Your task to perform on an android device: Read reviews of Xirena women's sabrine dress villa size M in the eBay app
Image 0: 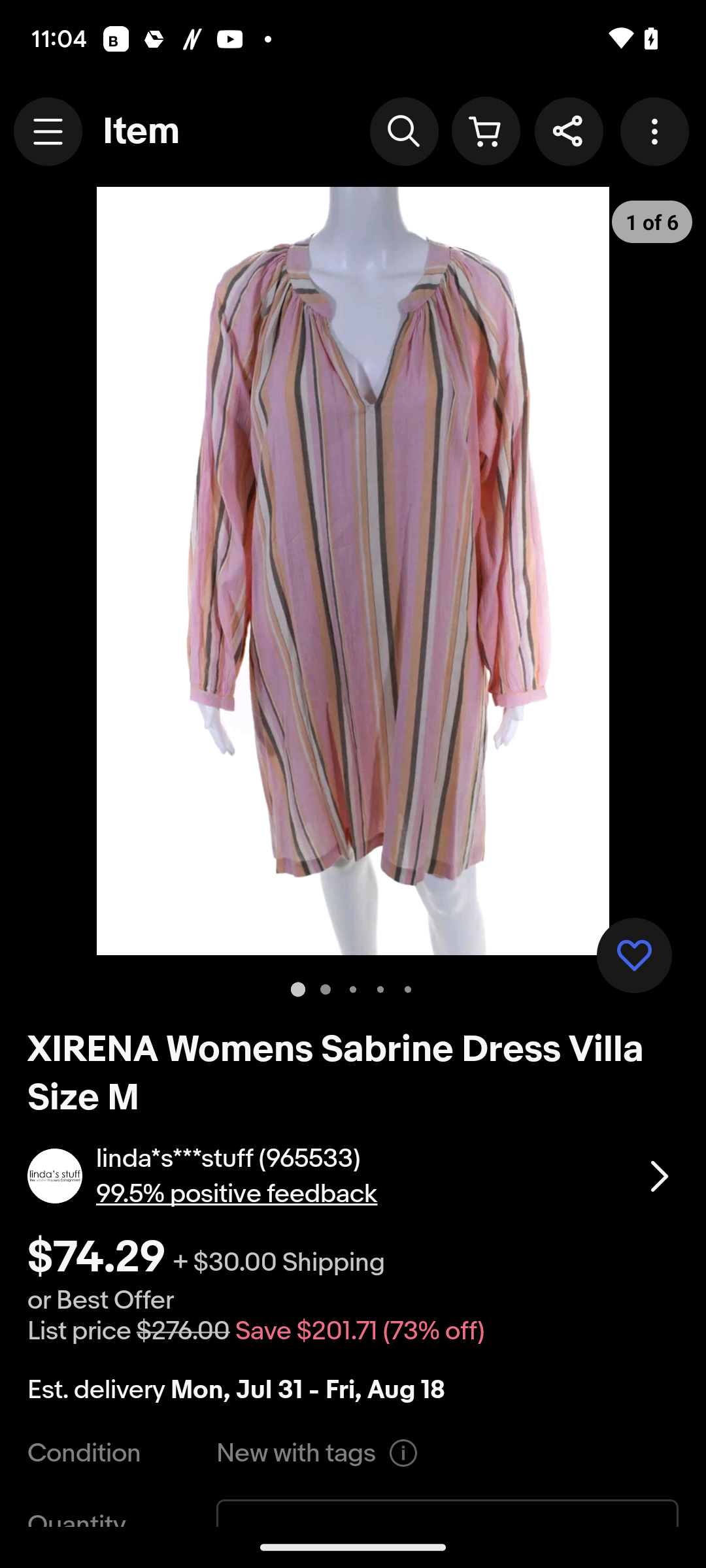
Scroll up to the seller feedback option
Step 0: scroll down
Image 2: 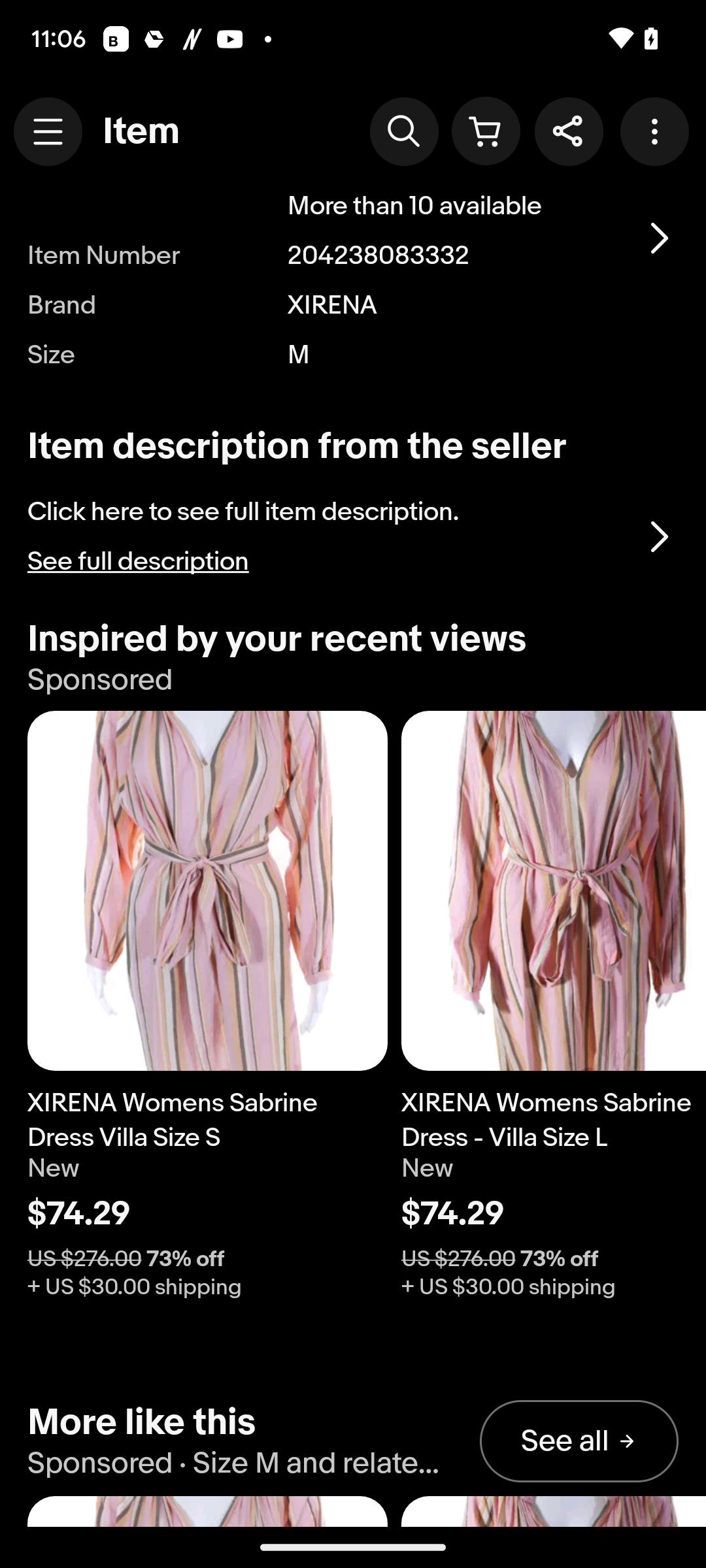
Scroll up to the seller feedback option
Step 2: scroll down
Image 3: 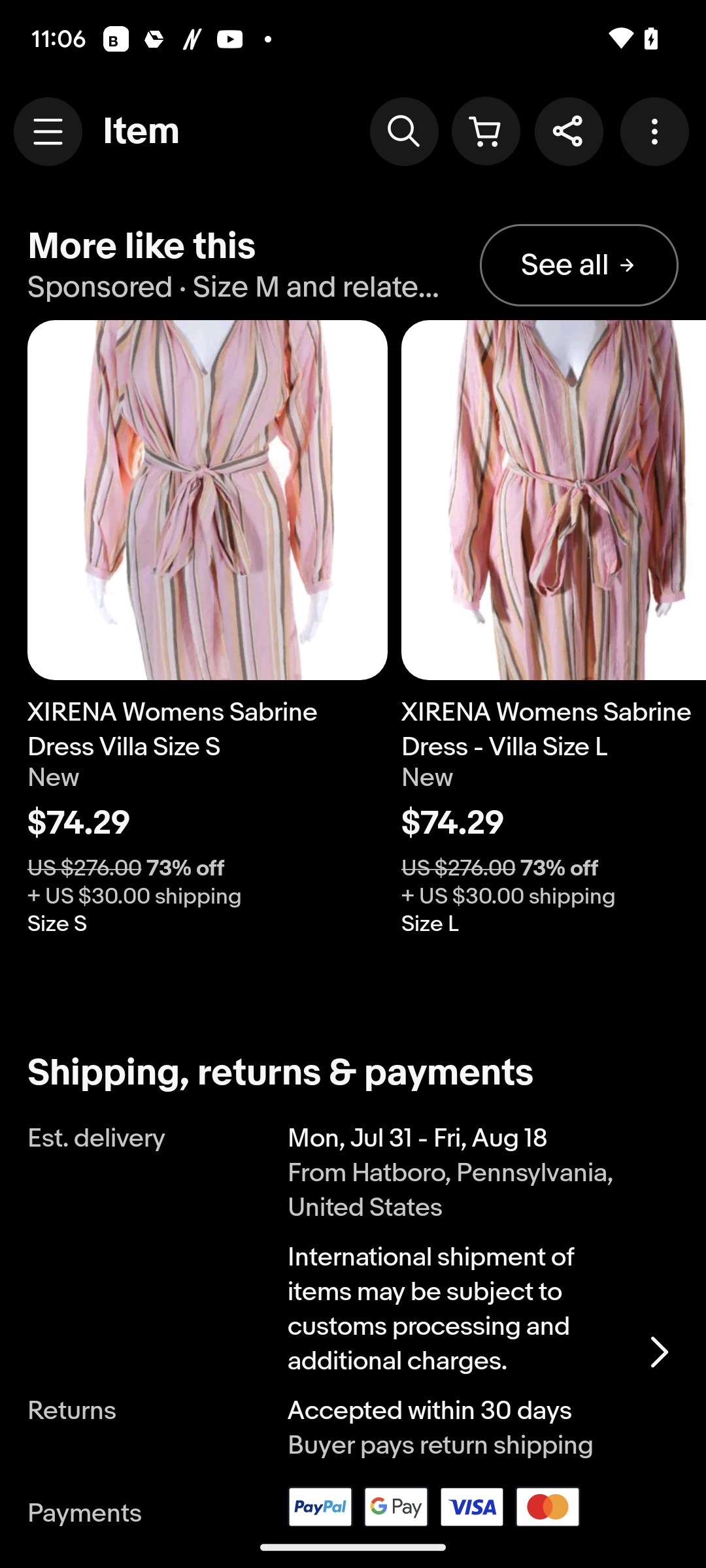
Scroll up to the seller feedback option
Step 3: scroll down
Image 4: 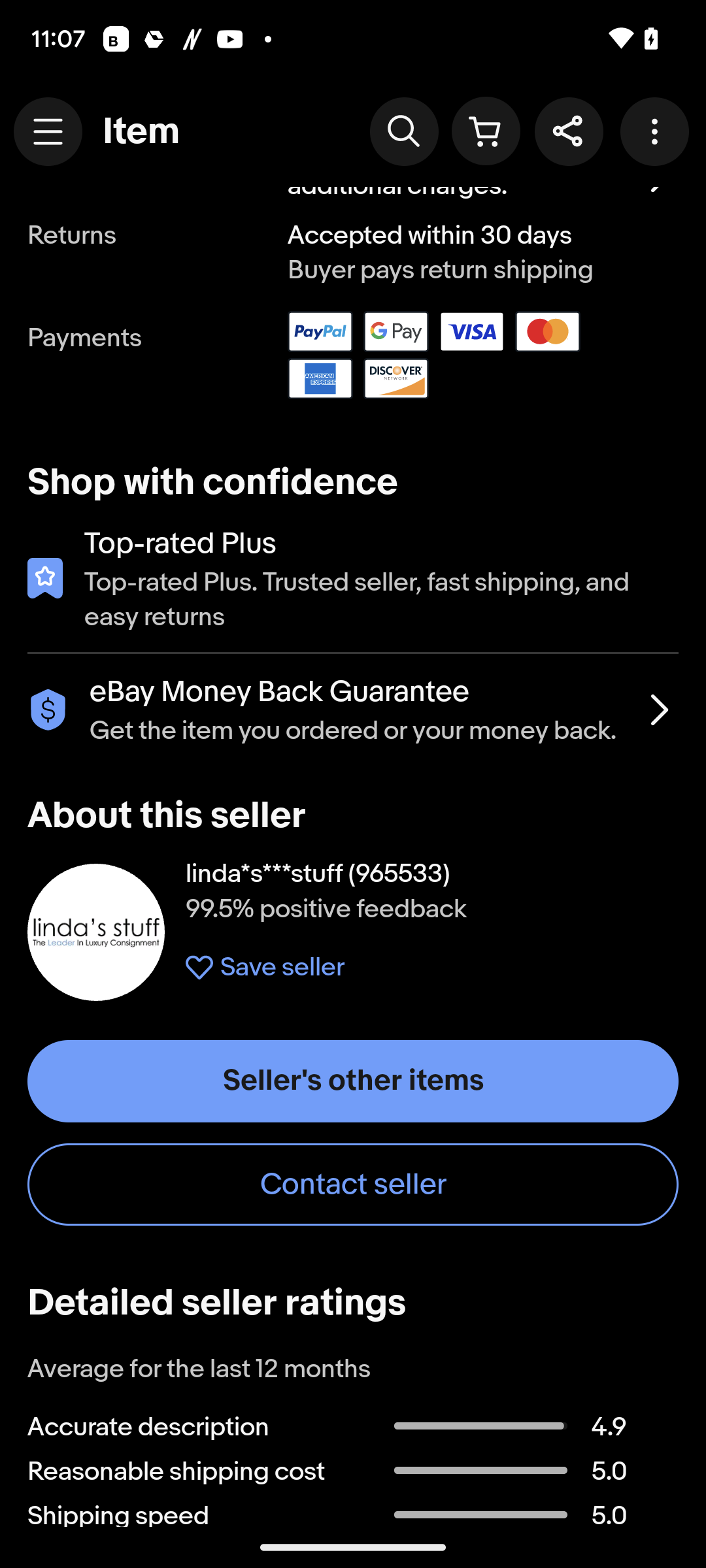
Scroll up to the seller feedback option
Step 4: scroll down
Image 5: 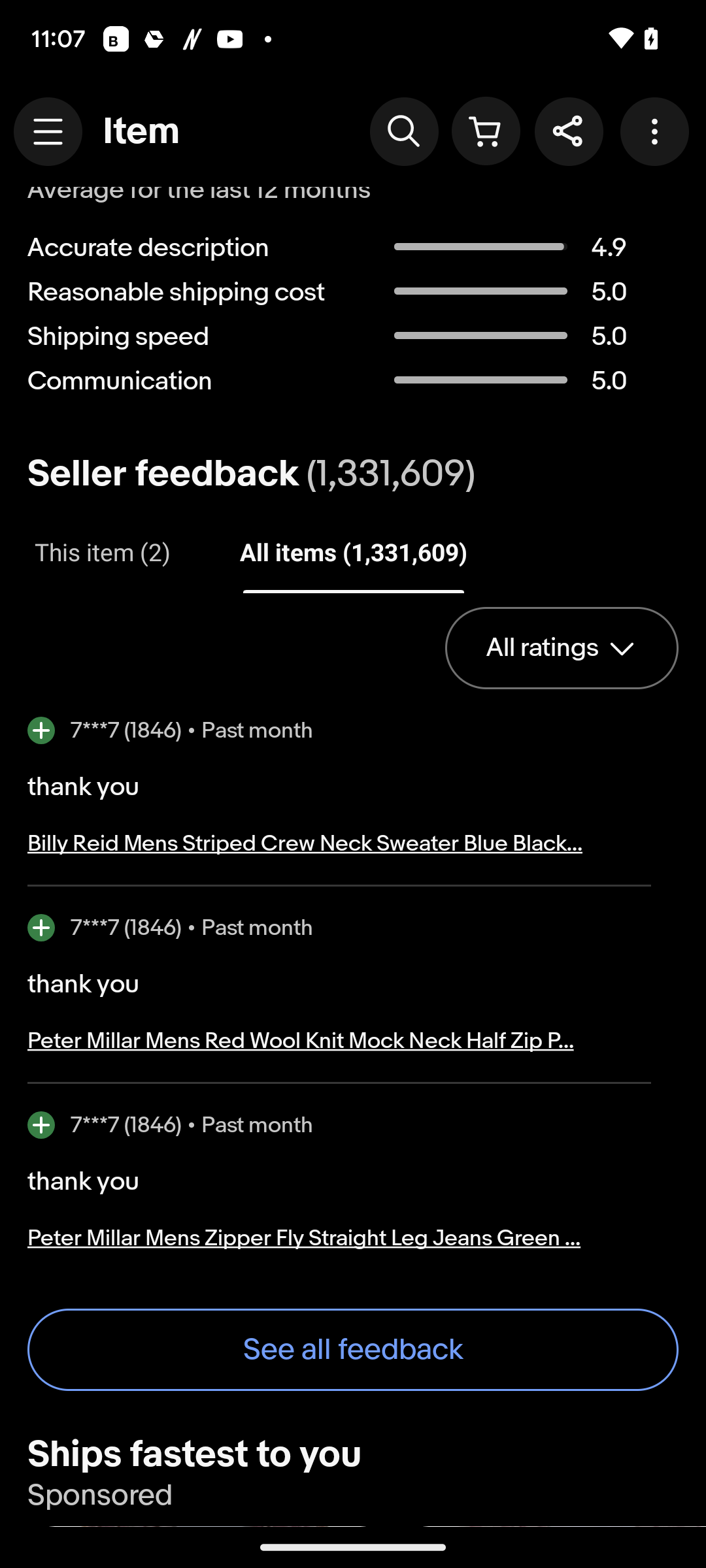
Click on the See all feedback option at the bottom of the screen
Step 5: click (353, 1350)